Your task to perform on an android device: I would like to save the presentation.
Image 1: 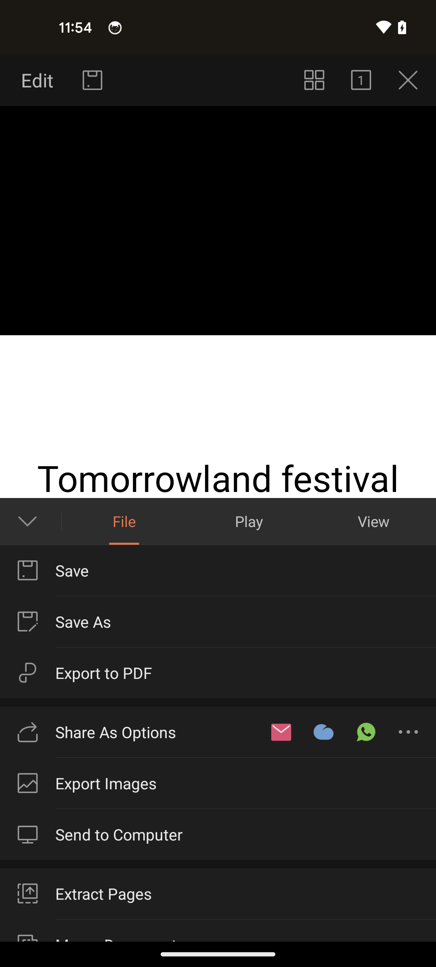
Select the save option
Step 1: click (218, 570)
Image 2: 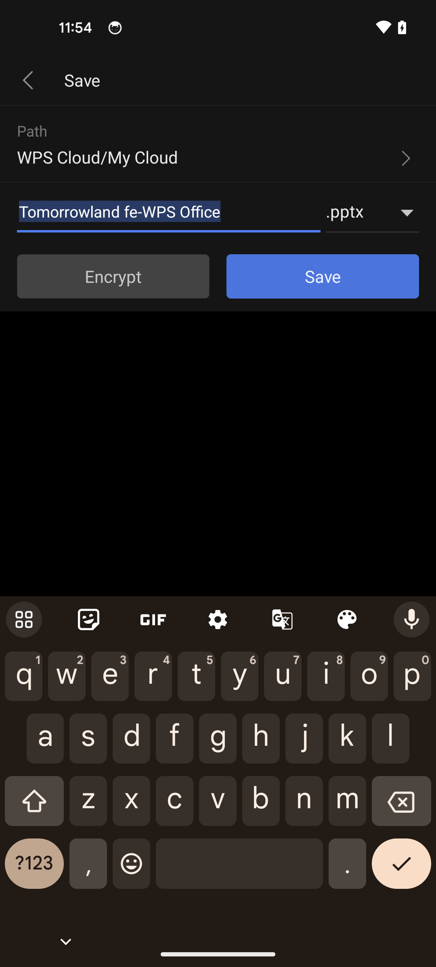
Tap on the save button
Step 2: click (323, 276)